Your task to perform on an android device: I am going to London, and I have Dutch currency, so I would like to convert 100 euros into US dollars on the Xe app
Image 0: 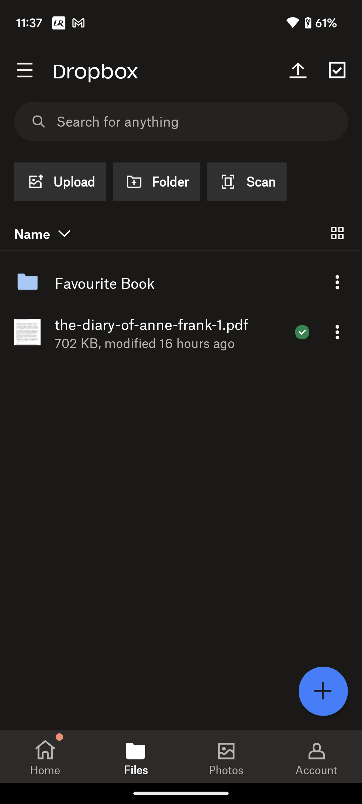
Open the Xe app
Step 0: open app "Xe"
Image 1: 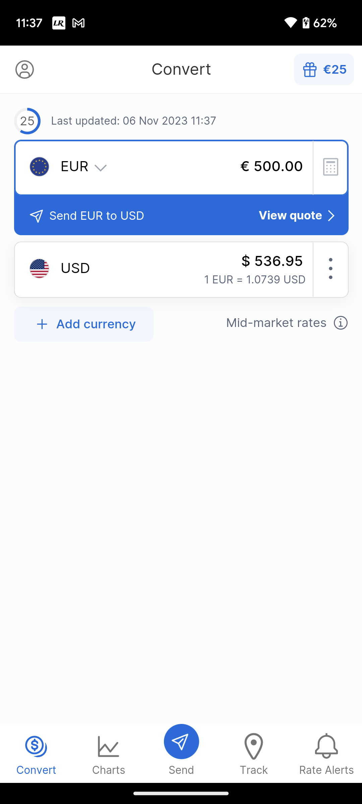
Click on the euro section 
Step 1: click (182, 167)
Image 2: 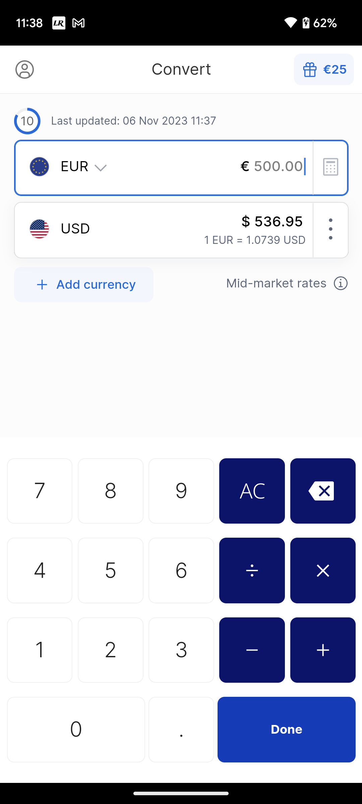
Type 100 in EUR currency
Step 2: click (182, 414)
Image 4: 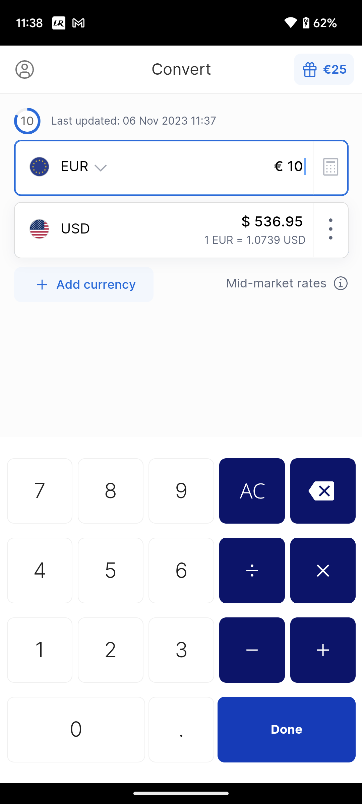
Type 100 in EUR currency
Step 4: click (182, 739)
Image 5: 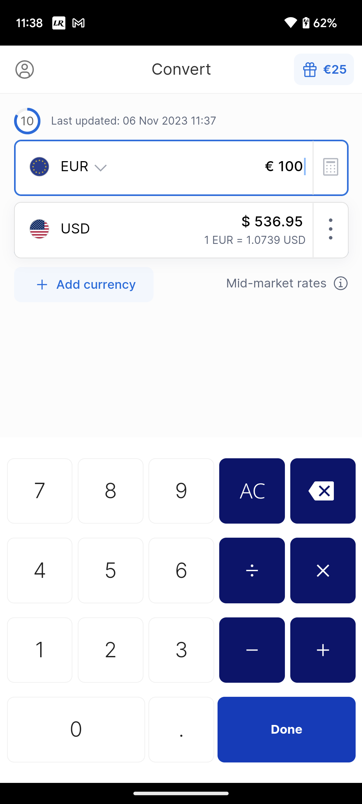
Click on the Done button 
Step 5: click (326, 753)